Your task to perform on an android device: Search for the untitled spreadsheet on the Sheets app to see if the file is available or not in the app.
Image 0: 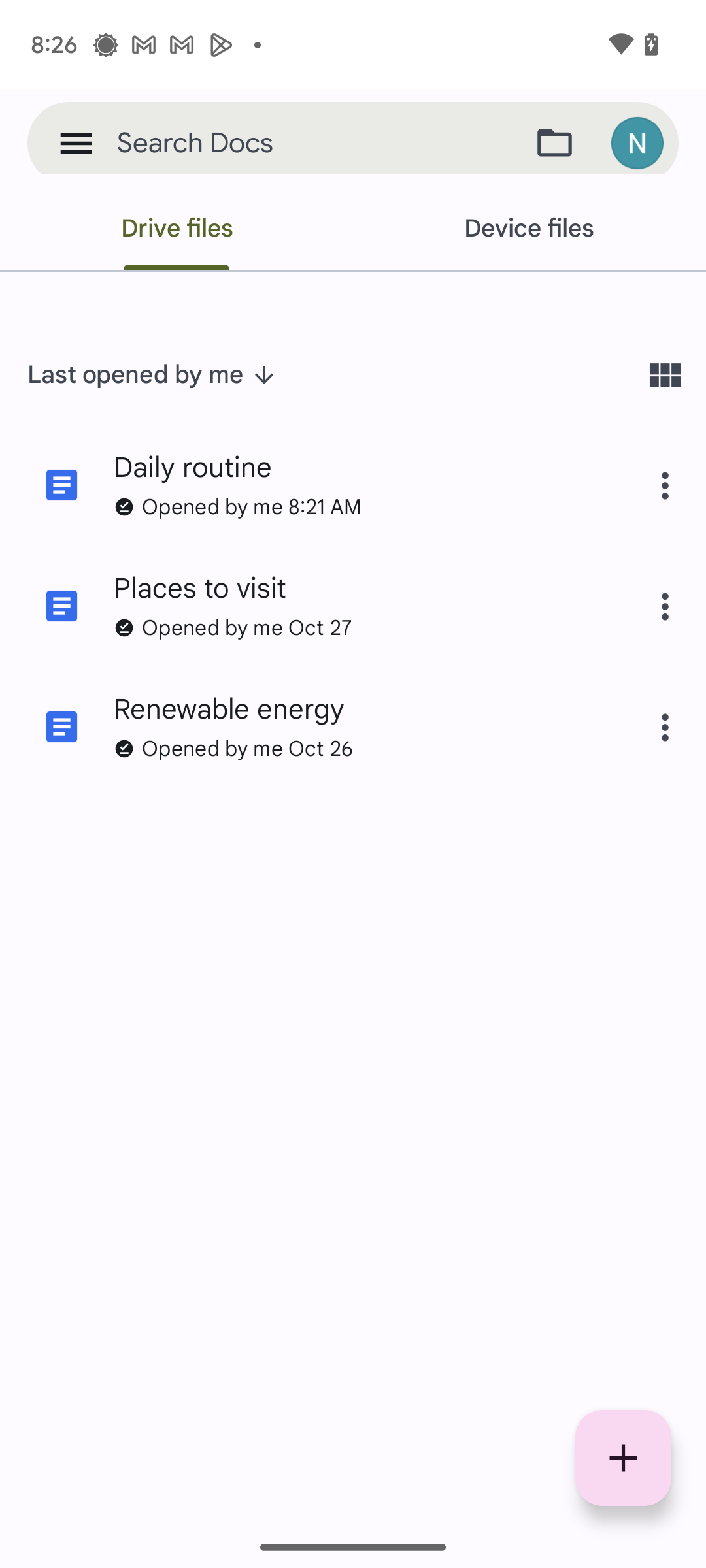
Open the Sheets app.
Step 0: open app "Sheets"
Image 1: 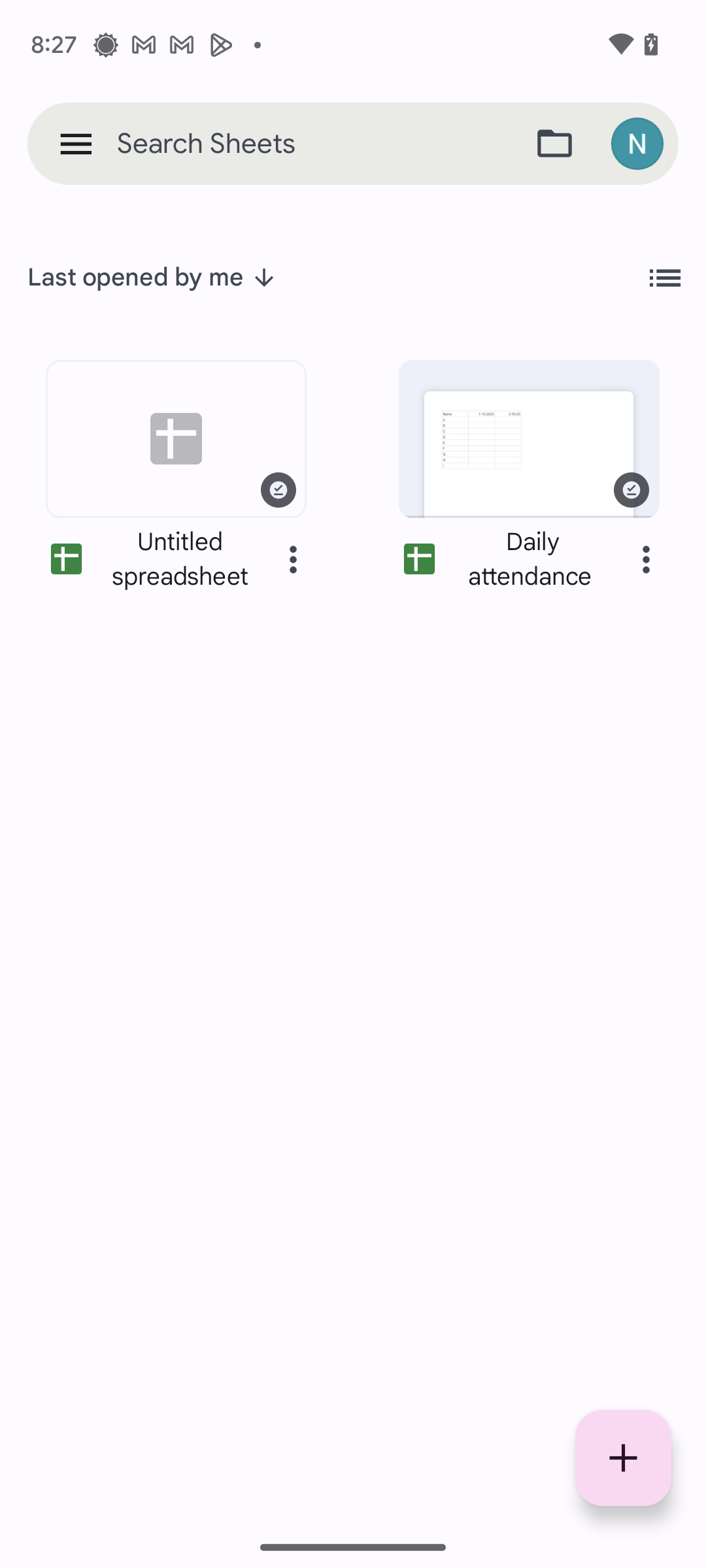
At the top of the screen, click on the search bar.
Step 1: click (353, 143)
Image 2: 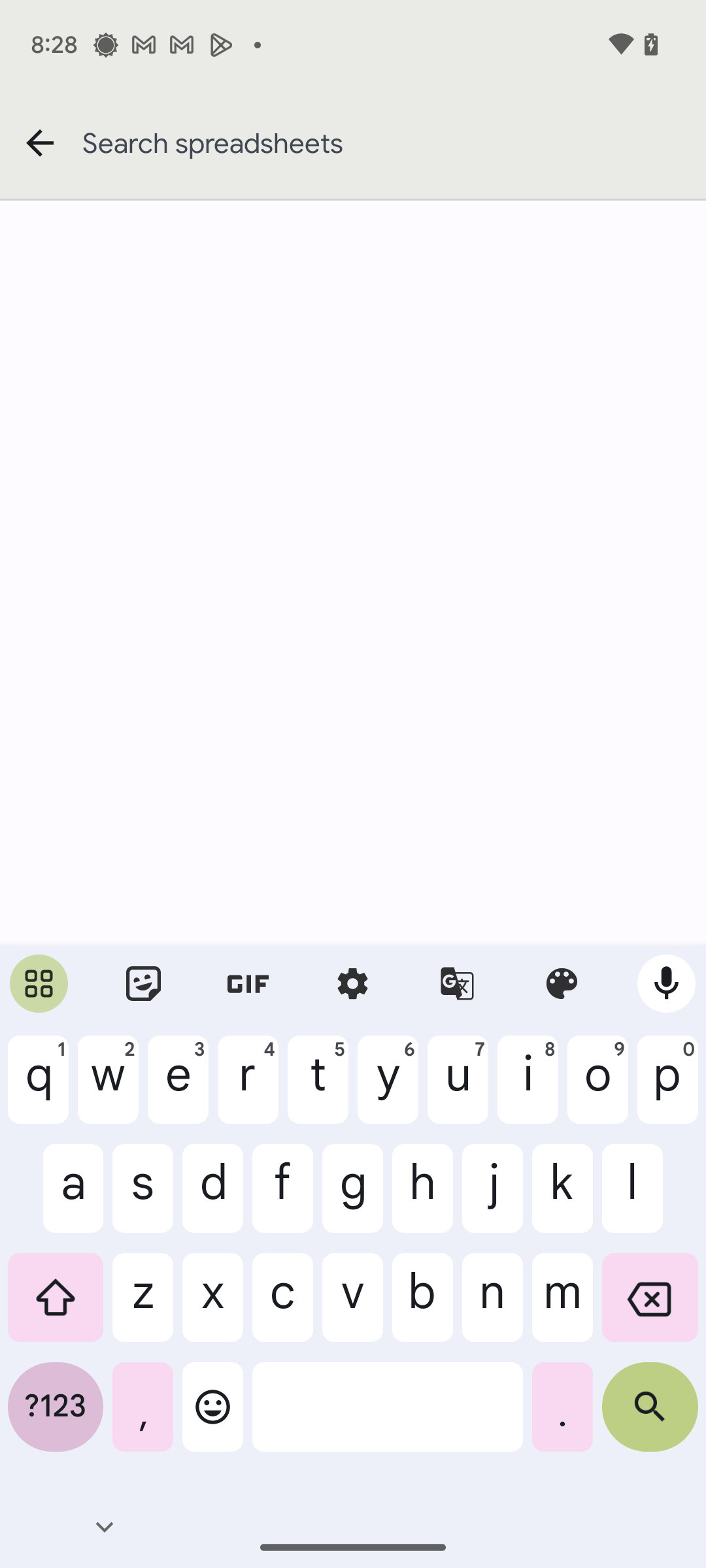
Type in untitled spreadsheet.
Step 2: type "untitled spreadsheet"
Image 3: 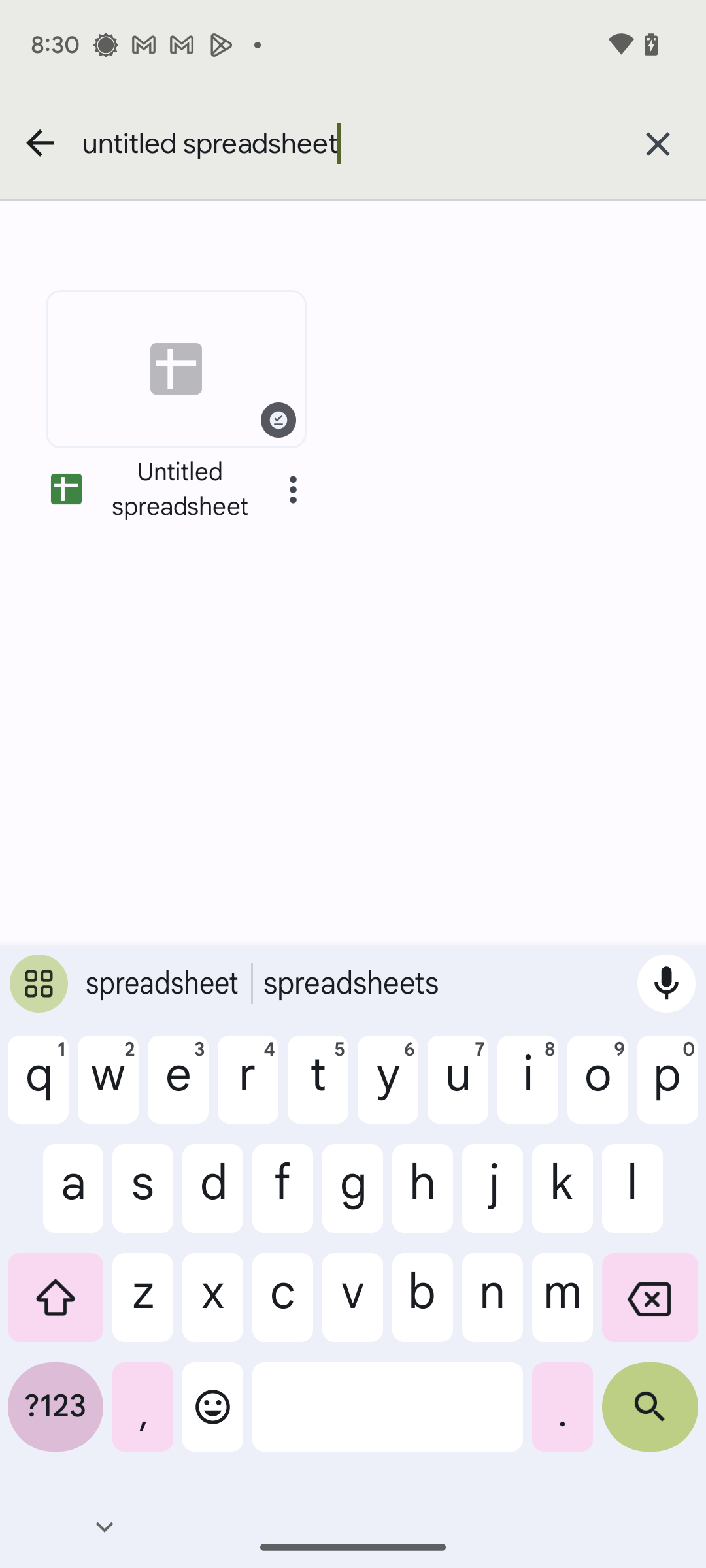
At the bottom-right corner of the keyboard, click on the search button.
Step 3: click (650, 1417)